Your task to perform on an android device: To keep it safe, I would like to upload the venice tour file from the phone to the OneDrive app.
Image 0: 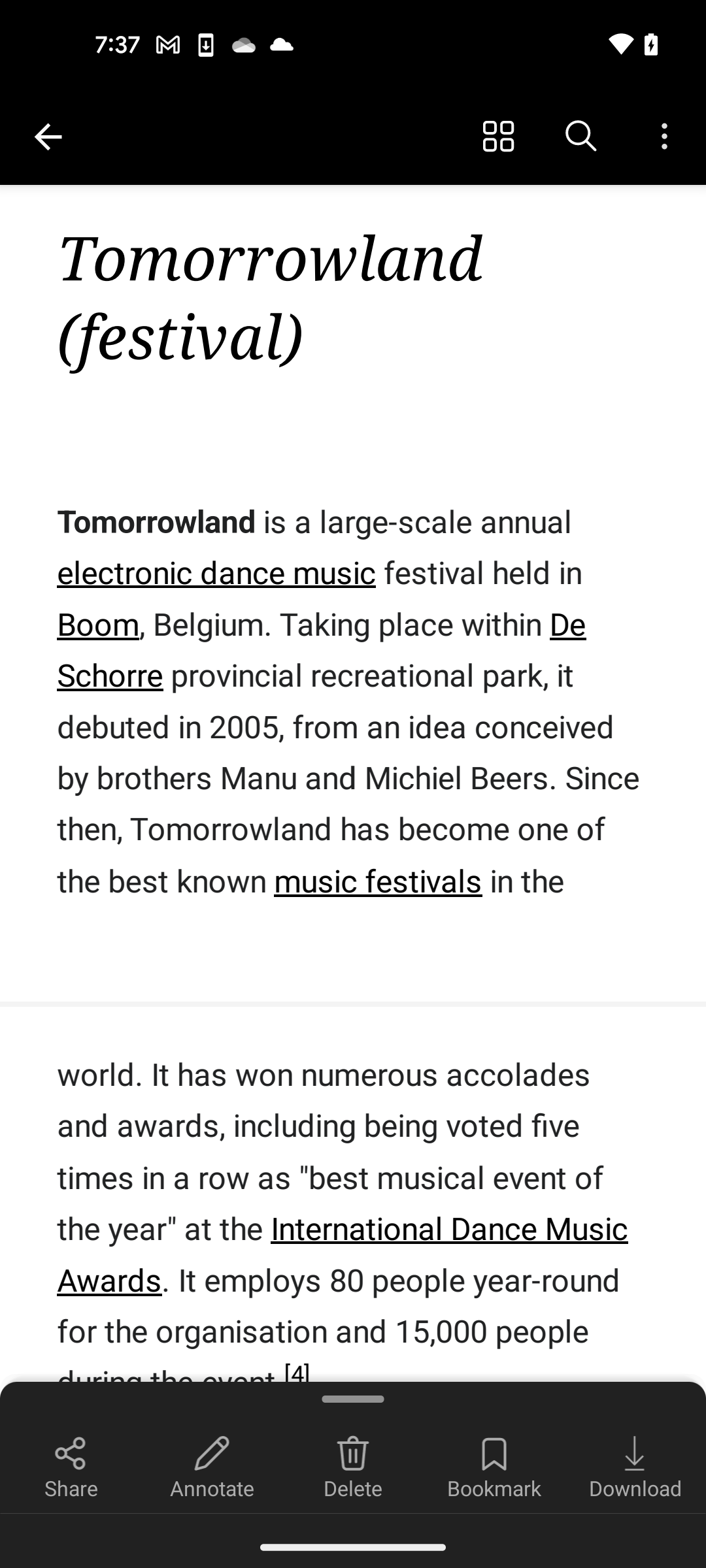
Go back to the previous page
Step 0: press back button
Image 1: 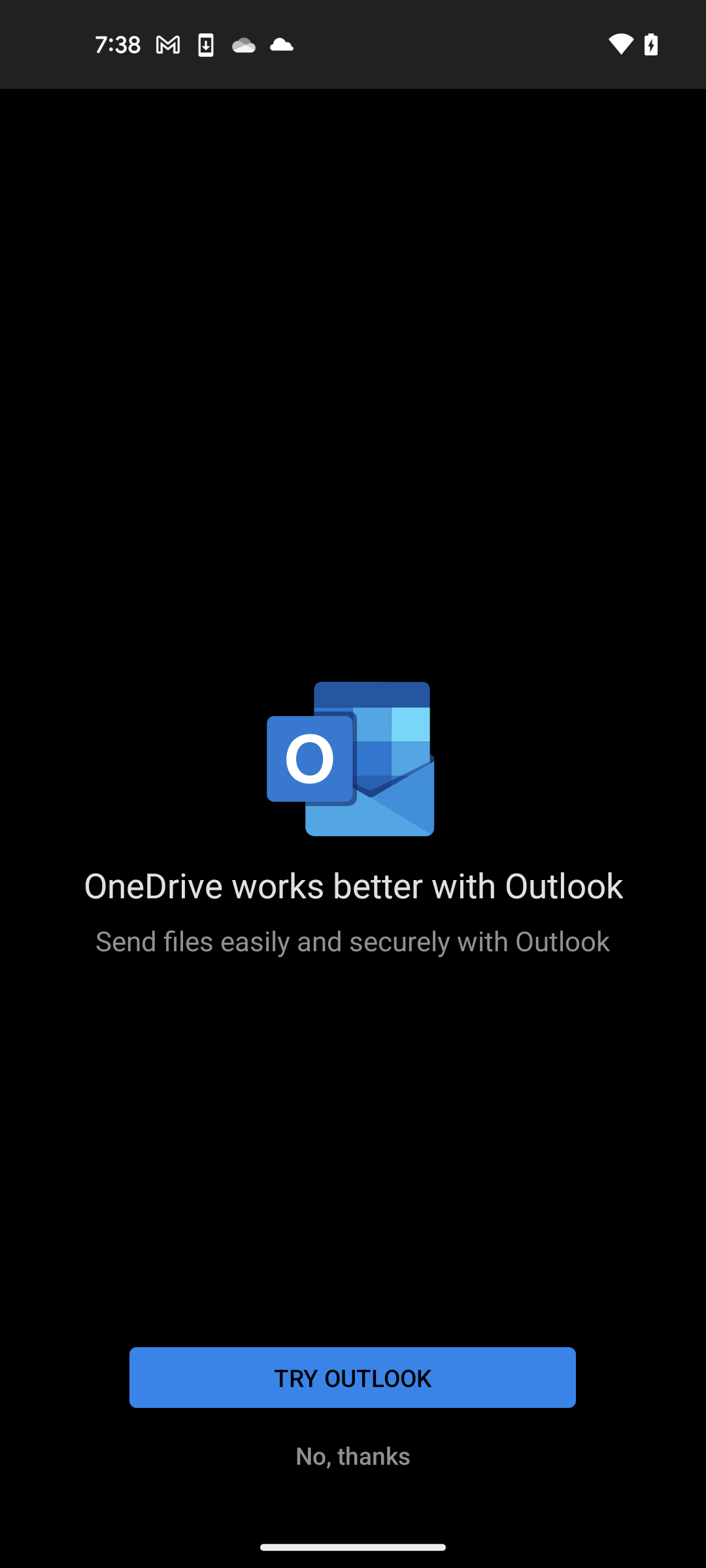
Tap on the no thanks option
Step 1: click (353, 1455)
Image 2: 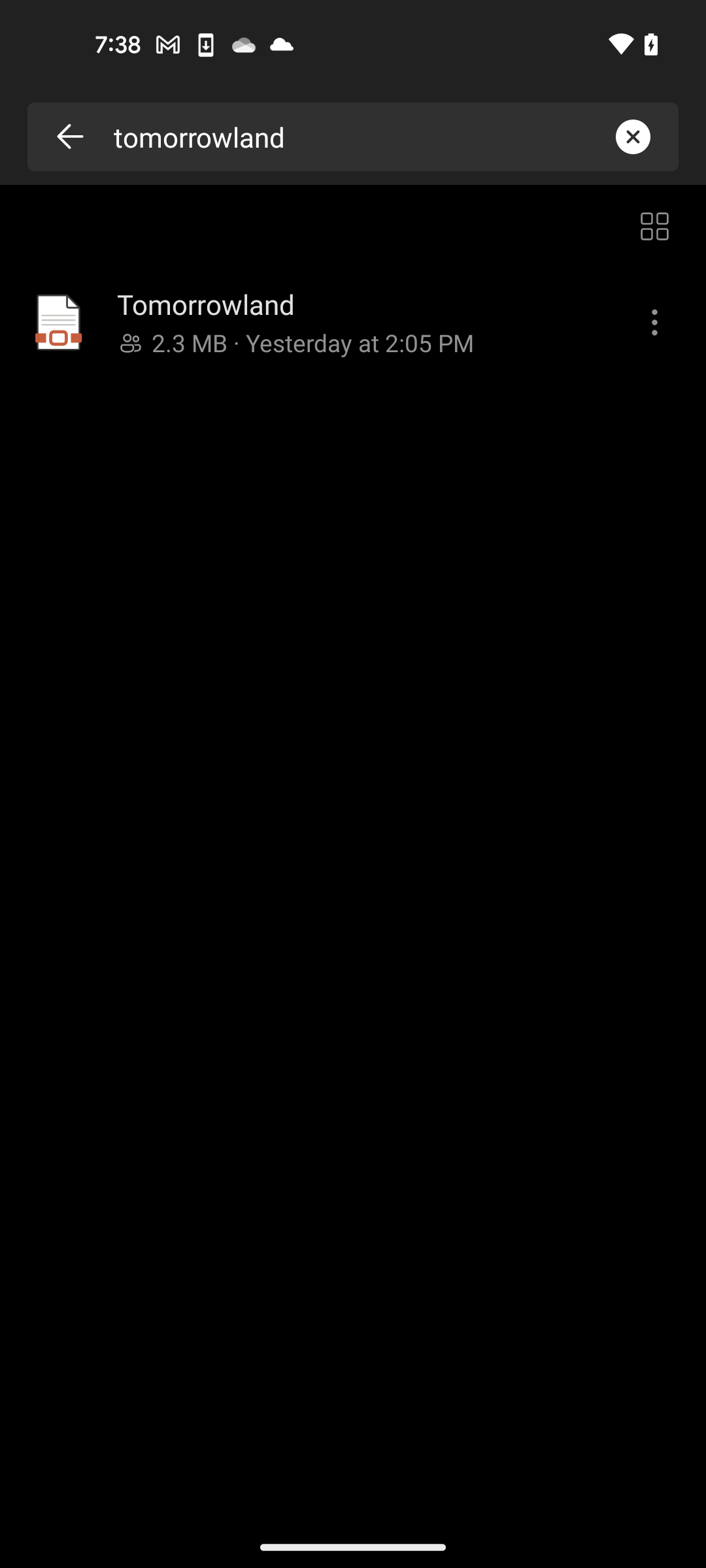
Go back to the previous page
Step 2: press back button
Image 3: 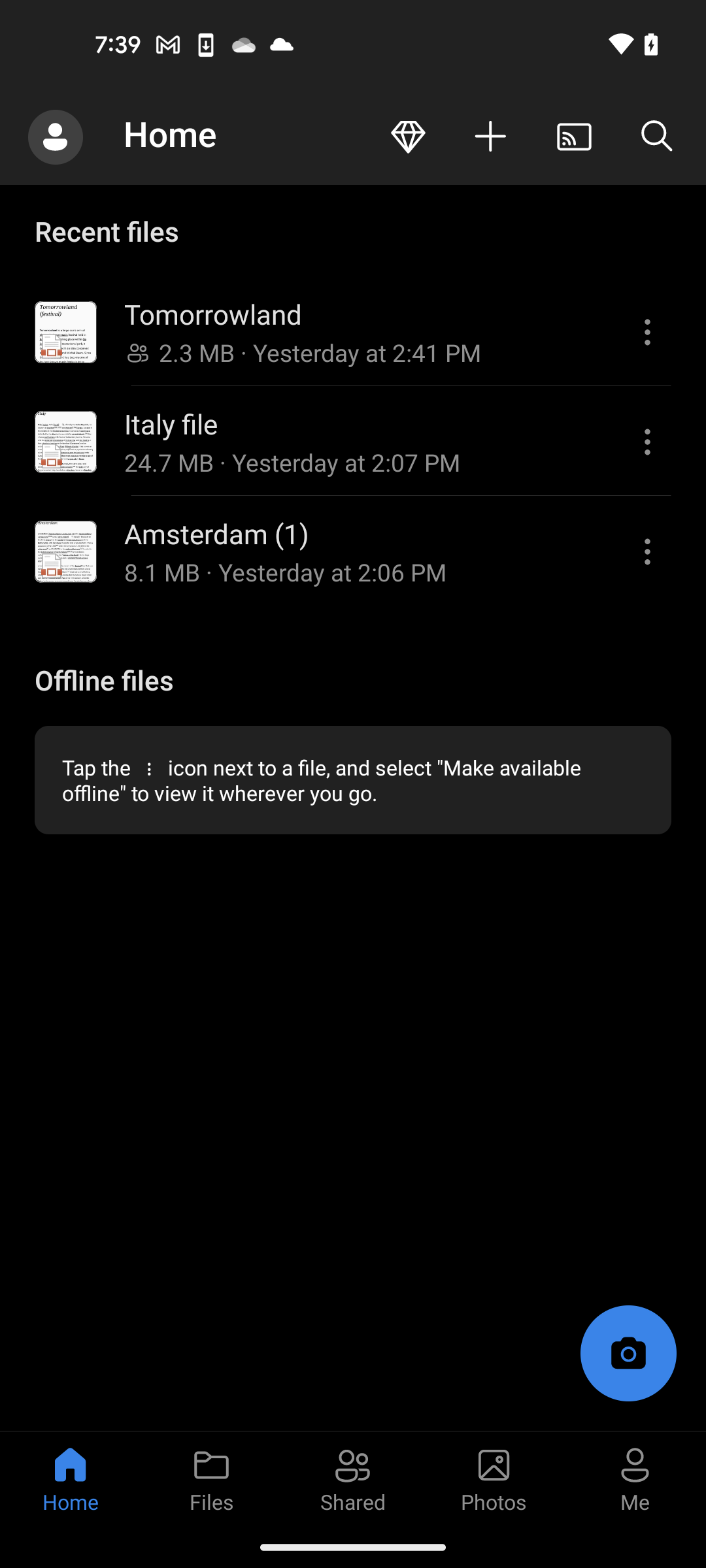
Tap on the plus icon at the top of the screen
Step 3: click (491, 137)
Image 4: 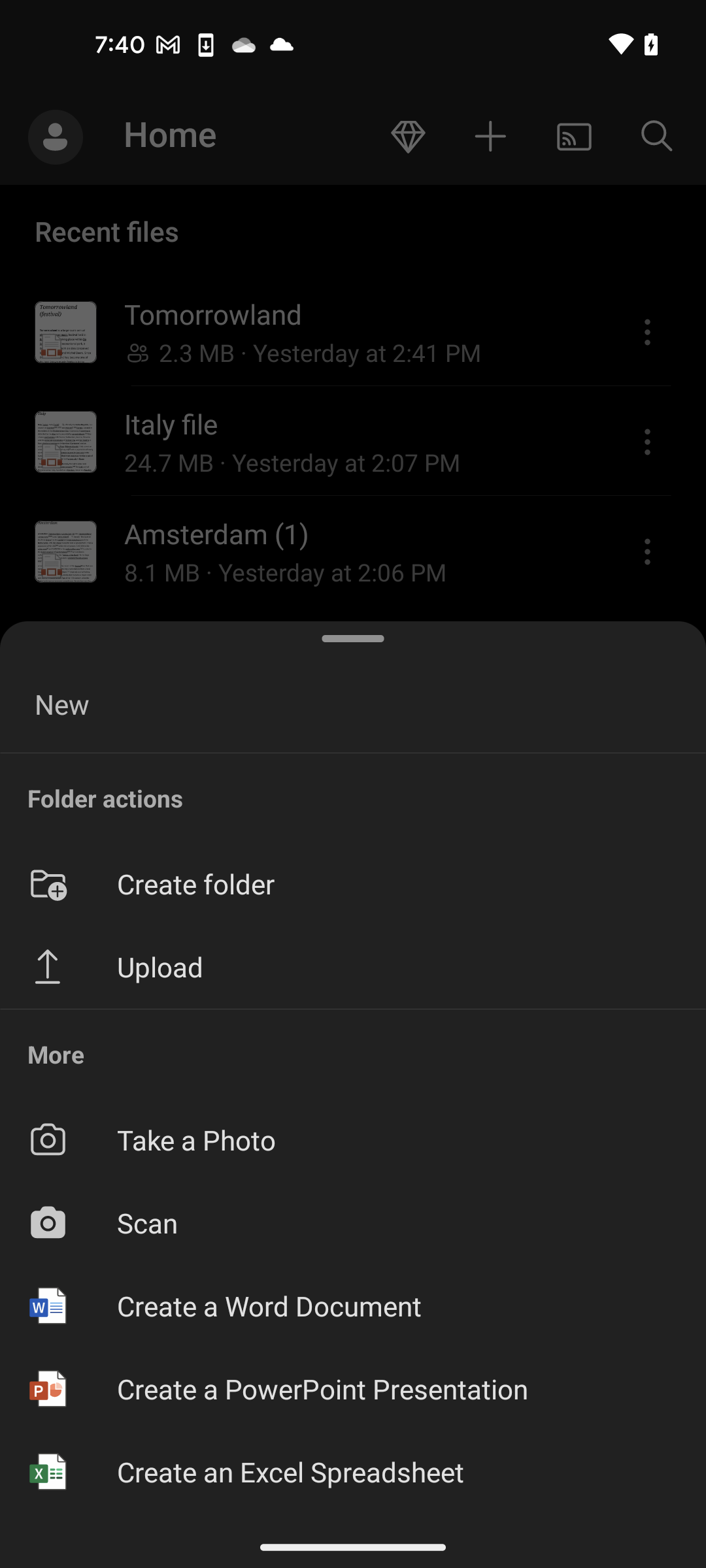
Tap on the upload option
Step 4: click (399, 966)
Image 5: 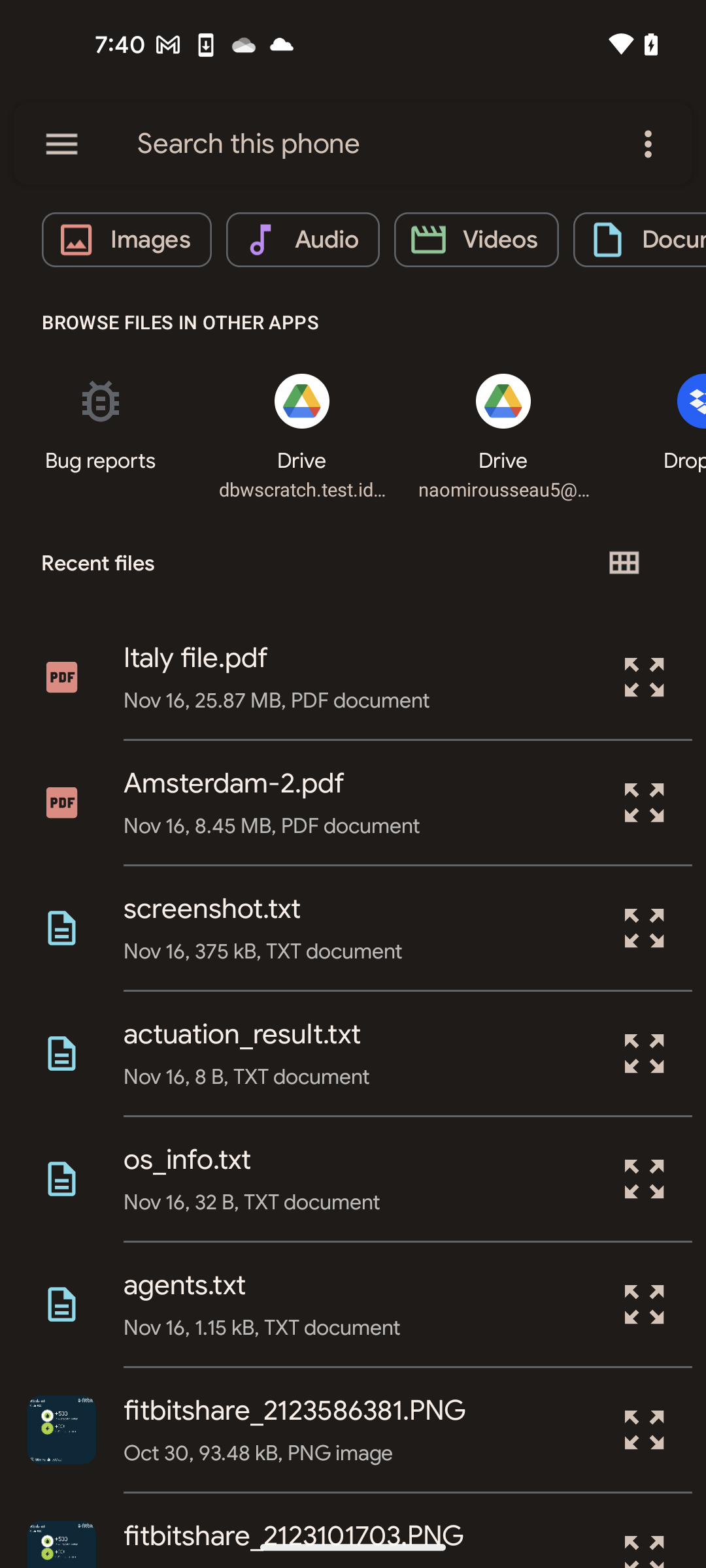
Swipe up to view the Venice tour file
Step 5: scroll down
Image 6: 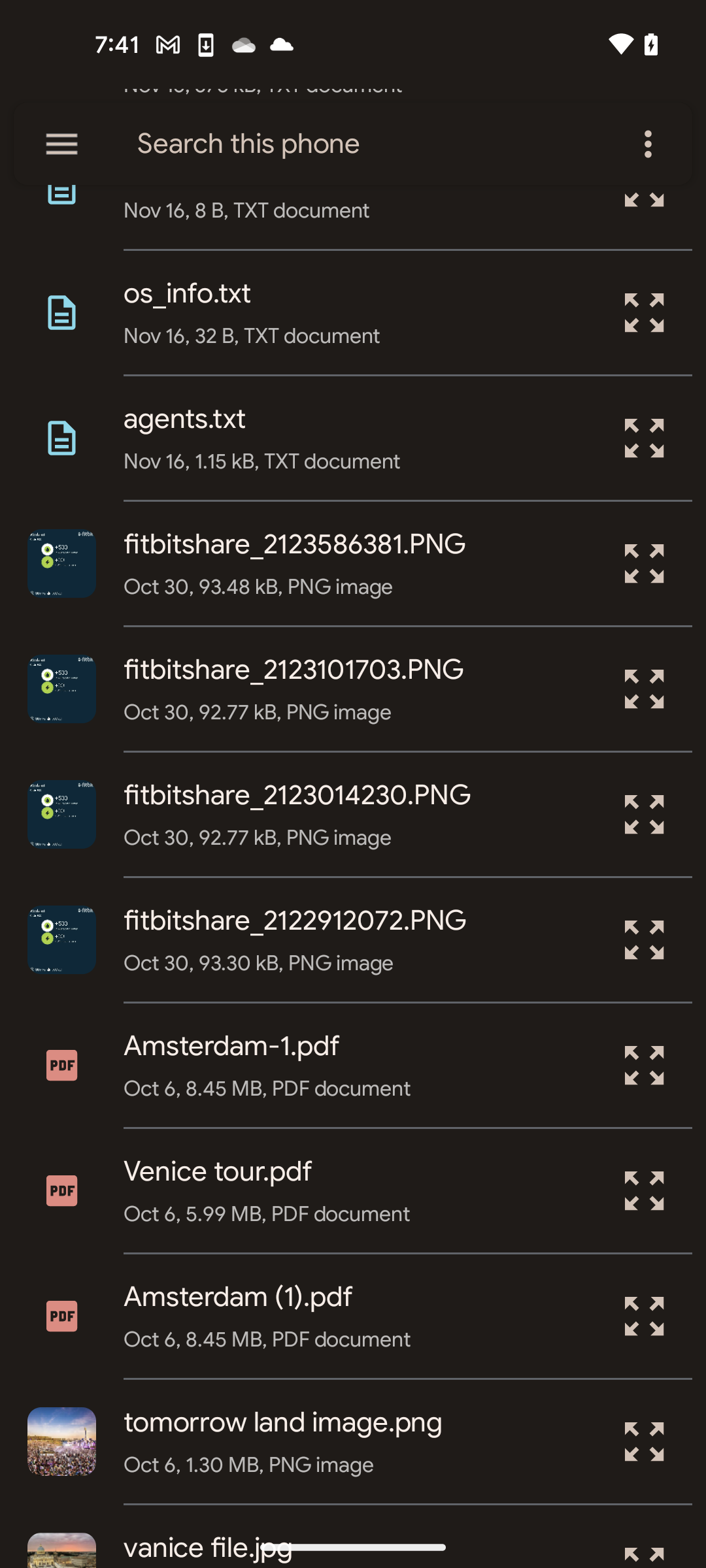
Tap on the Venice tour file
Step 6: click (353, 1190)
Image 7: 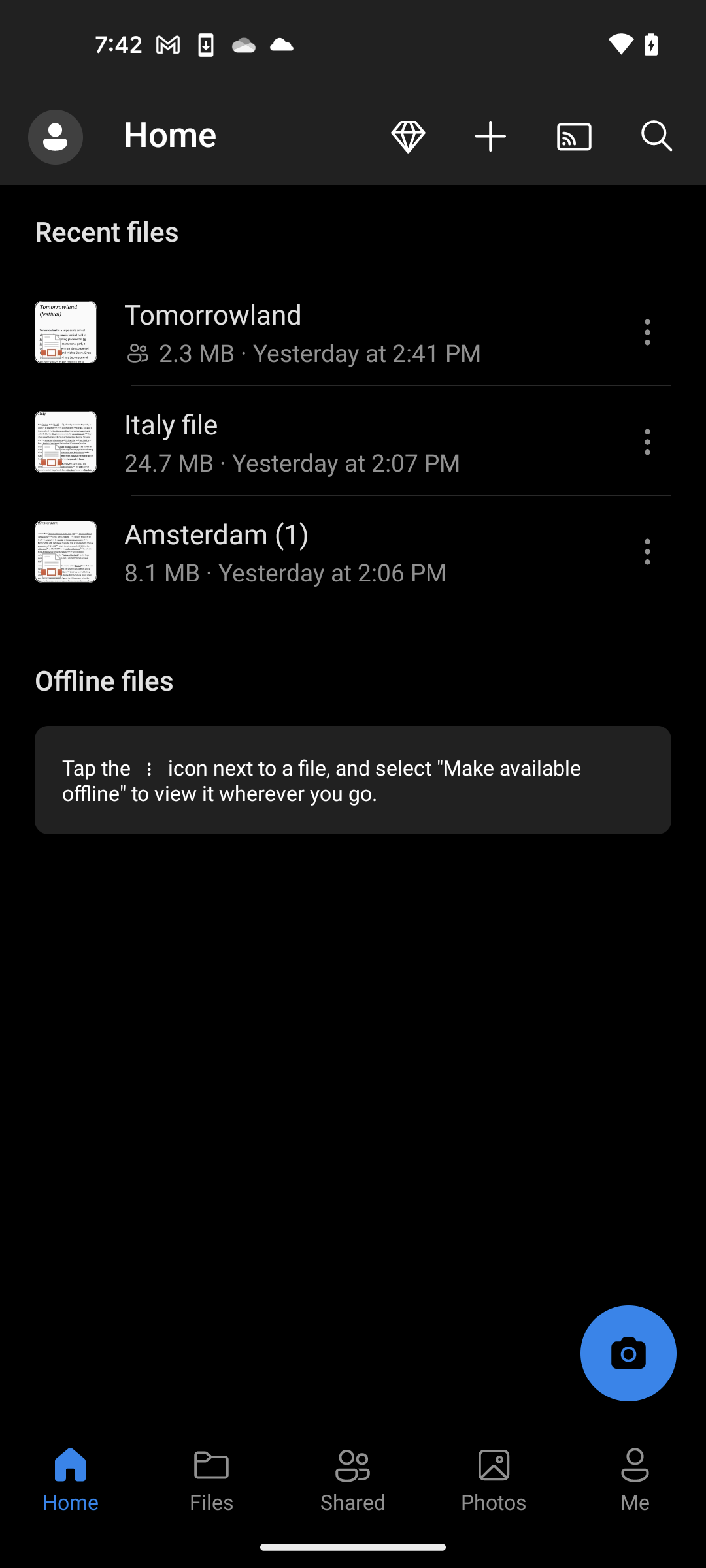
Tap on the Venice tour file
Step 7: wait